Your task to perform on an android device: I want to search for a toy car for my son.
Image 0: 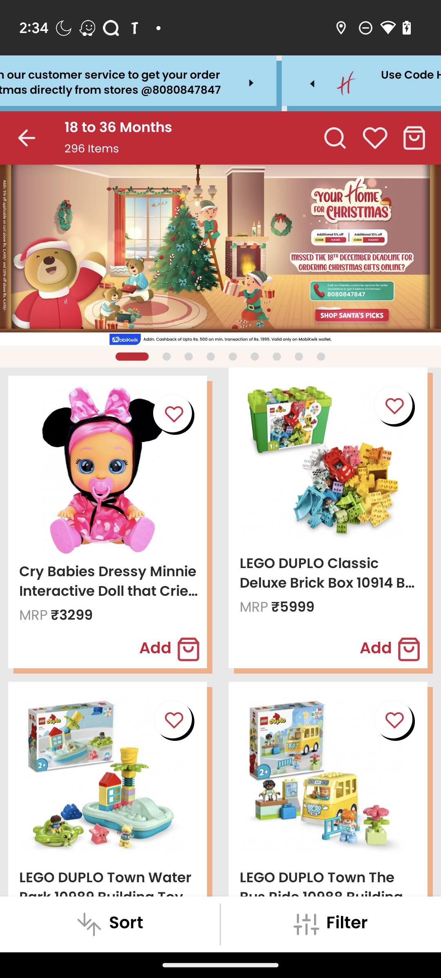
Click on search the search icon.
Step 0: click (341, 137)
Image 1: 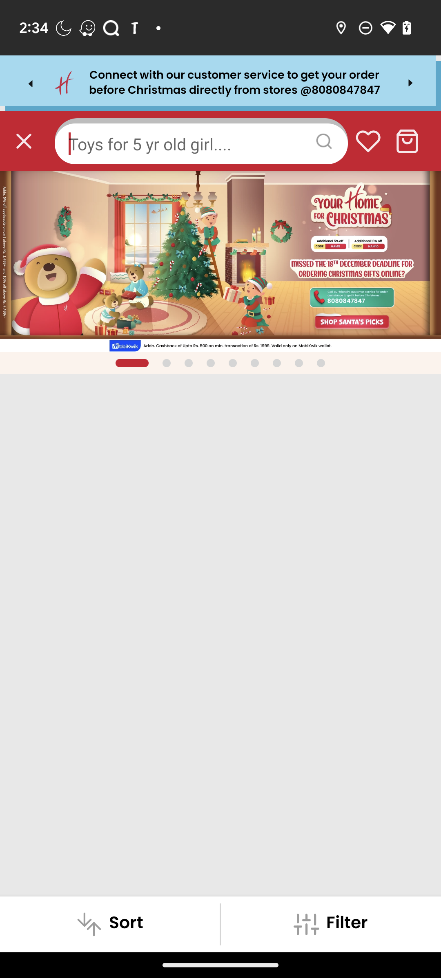
Enter "car for two years old boy" in the text box.
Step 1: type "Car for two years old boy"